Your task to perform on an android device: I want to check out the reviews of the black cotton Van Heusen shirt on the Shoppers Stop app.
Image 0: 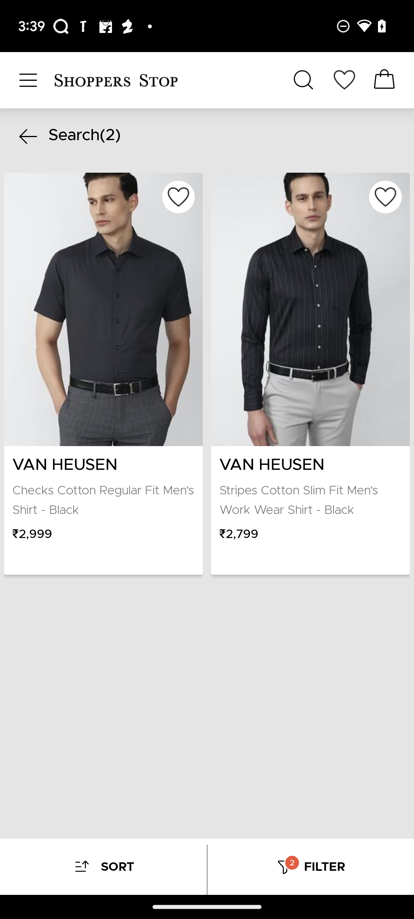
Click on the right image of the Van Heusen shirt.
Step 0: click (310, 309)
Image 1: 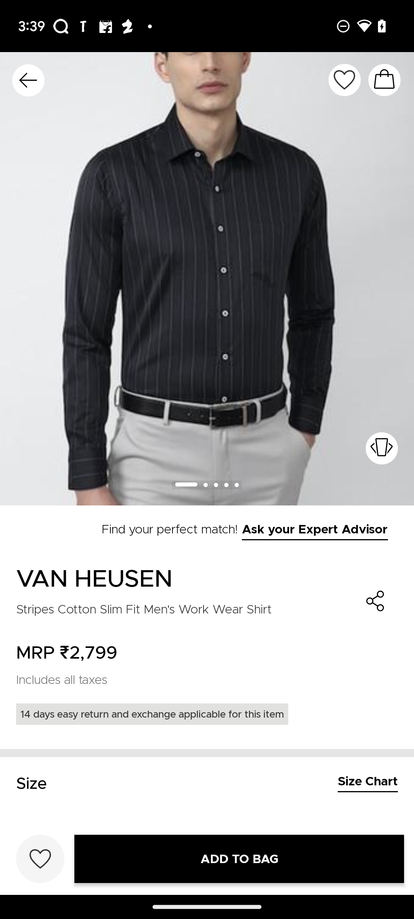
Swipe up to go to the reviews section.
Step 1: scroll down
Image 2: 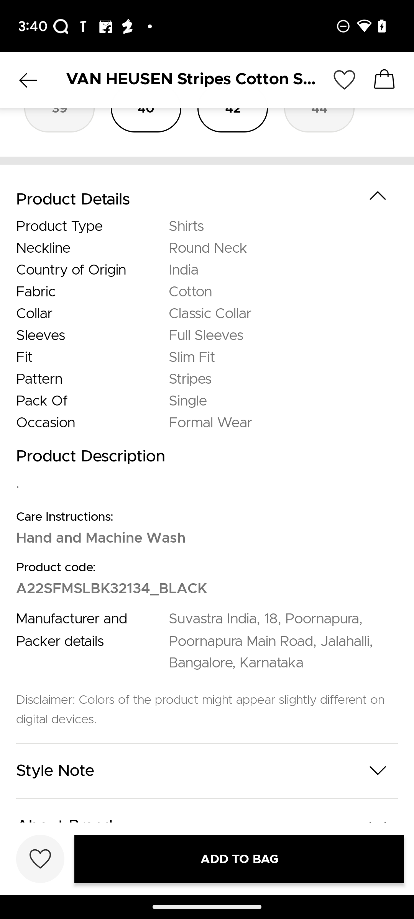
Swipe up to go to the reviews section.
Step 2: scroll down
Image 3: 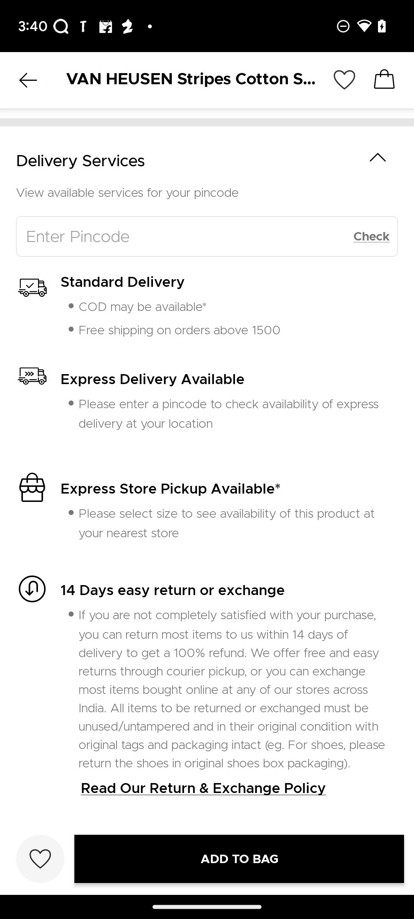
Swipe up to go to the reviews section.
Step 3: scroll down